Your task to perform on an android device: I need to search for birdwatching event reminders to find out when it is going to happen.
Image 0: 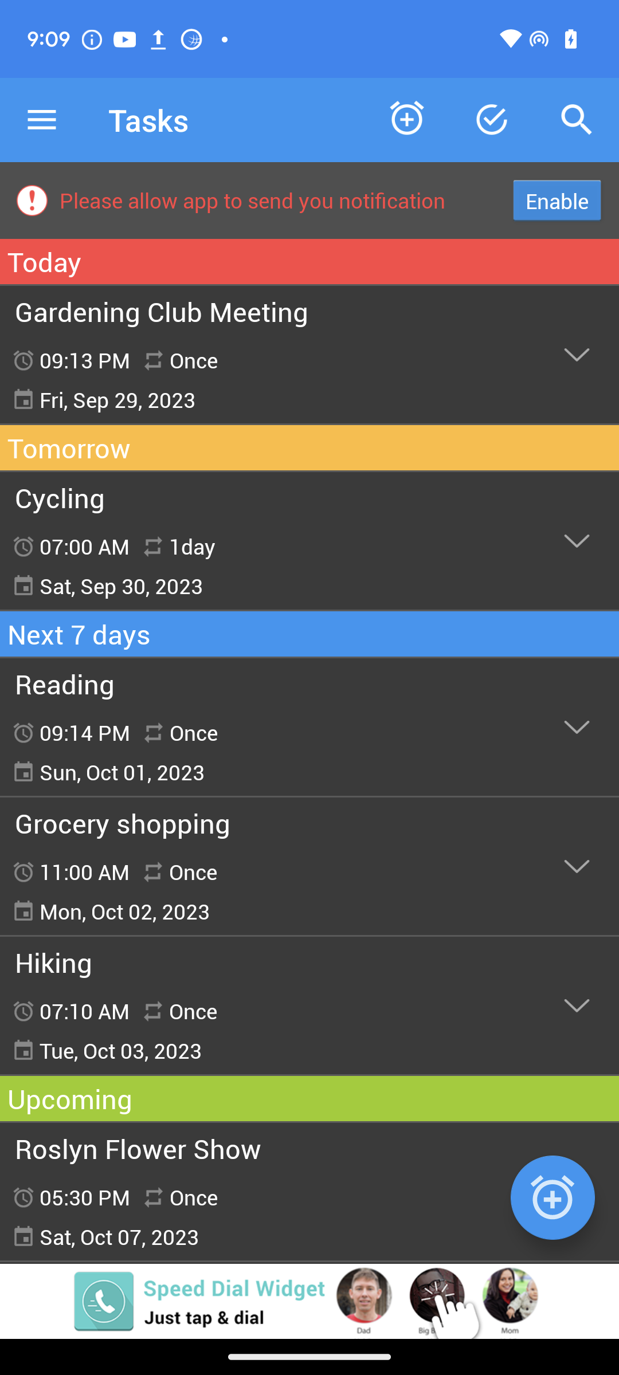
Click on the search button on the top right of the screen. 
Step 0: click (576, 120)
Image 1: 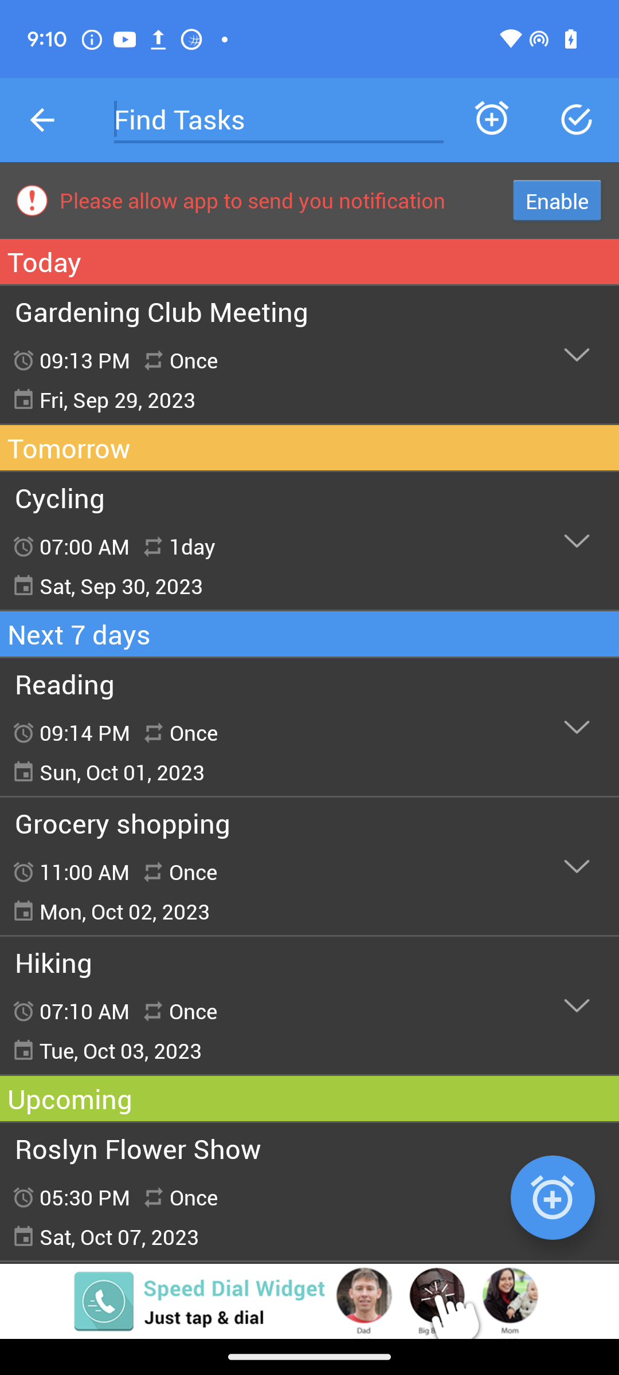
Click on the find tasks button
Step 1: click (279, 119)
Image 2: 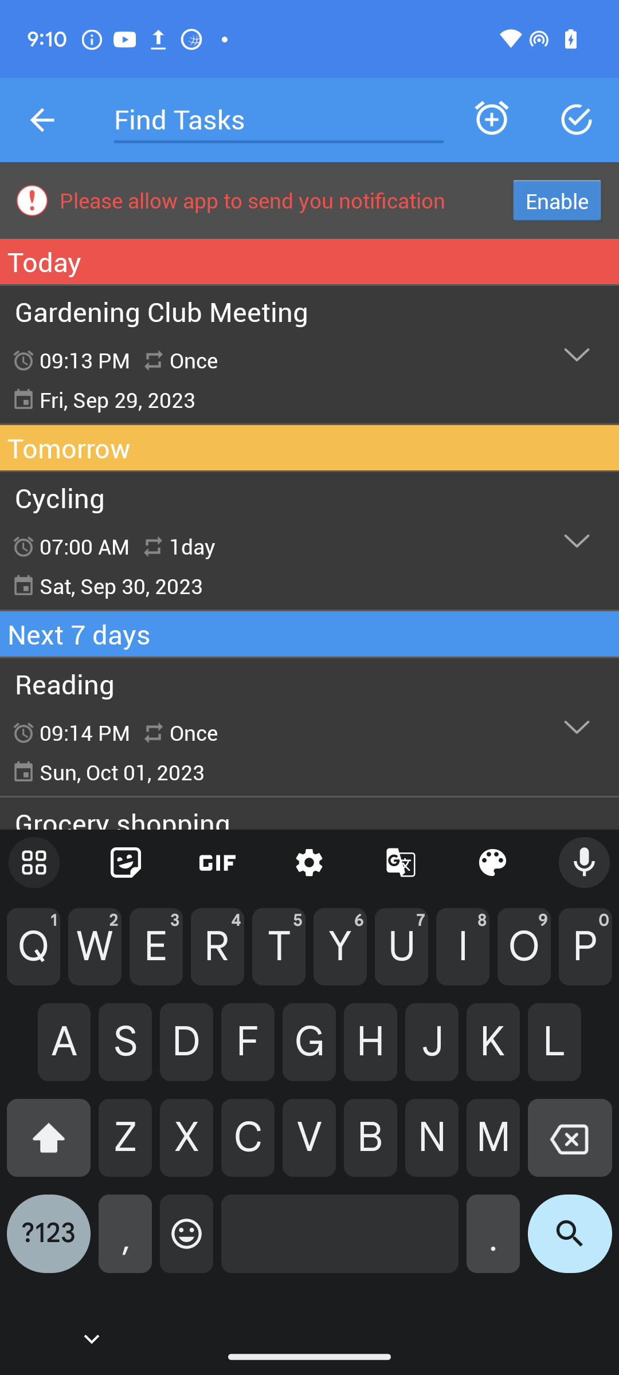
Search birdwatching reminder
Step 2: type "Birdwatching"
Image 3: 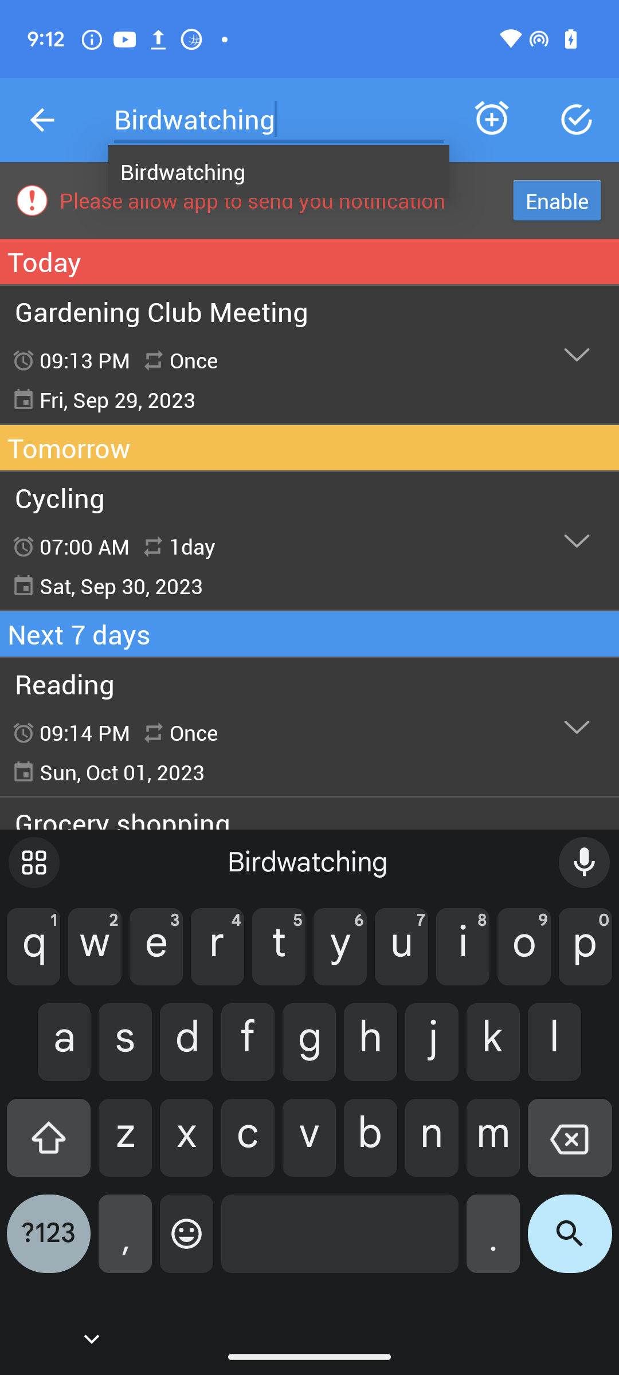
Click on the suggested reminder
Step 3: click (279, 171)